Your task to perform on an android device: Open Bechdo app and Search for the Samsung Galaxy A53 5g smartphone
Image 0: 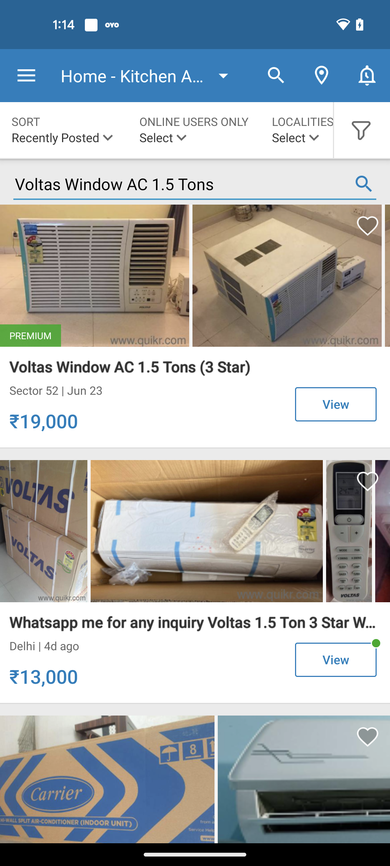
Open Bechdo app
Step 0: open app "bechdo"
Image 1: 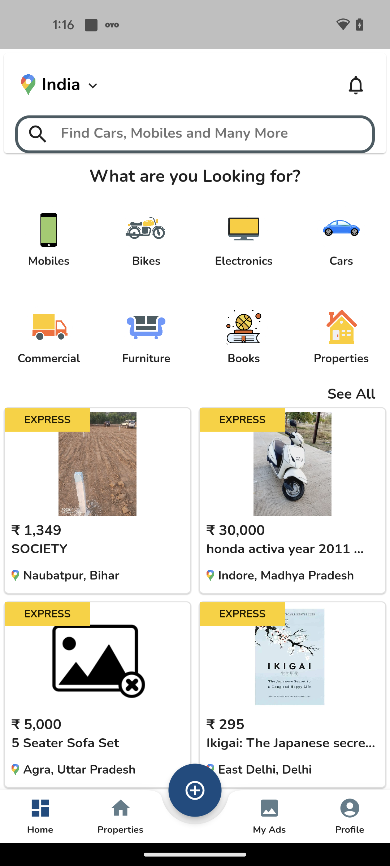
Click on the Search bar
Step 1: click (195, 134)
Image 2: 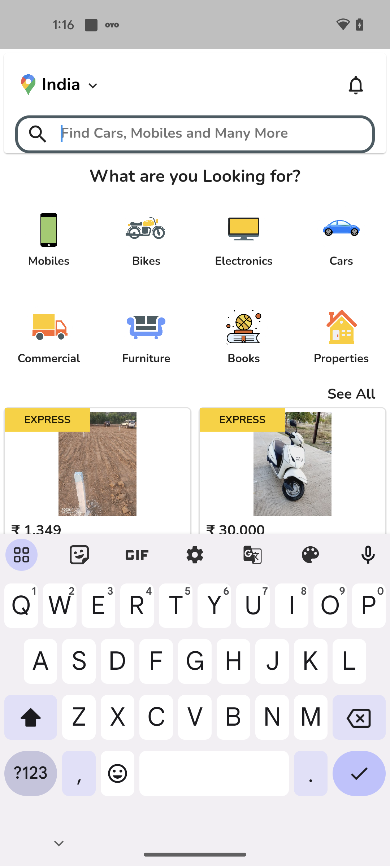
Search for the Samsung Galaxy A53 5g smartphone
Step 2: type "Samsung Galaxy A53 5g"
Image 3: 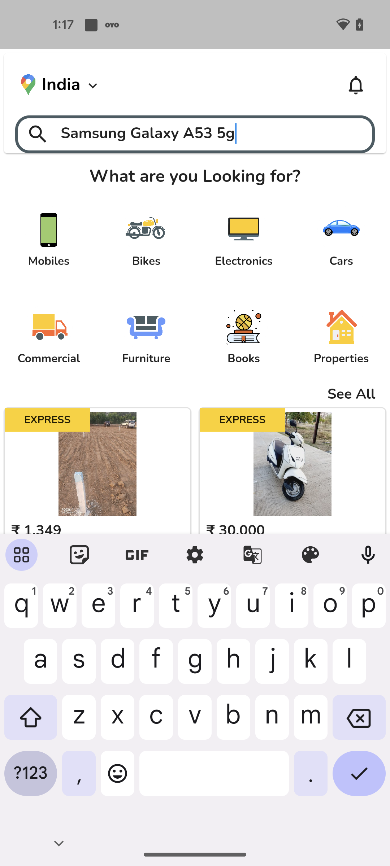
Click on the Tick icon at the bottom right corner of the screen
Step 3: click (359, 779)